Your task to perform on an android device: Open the Toys 'R' Us app and search for Teddy Bear. 
Image 0: 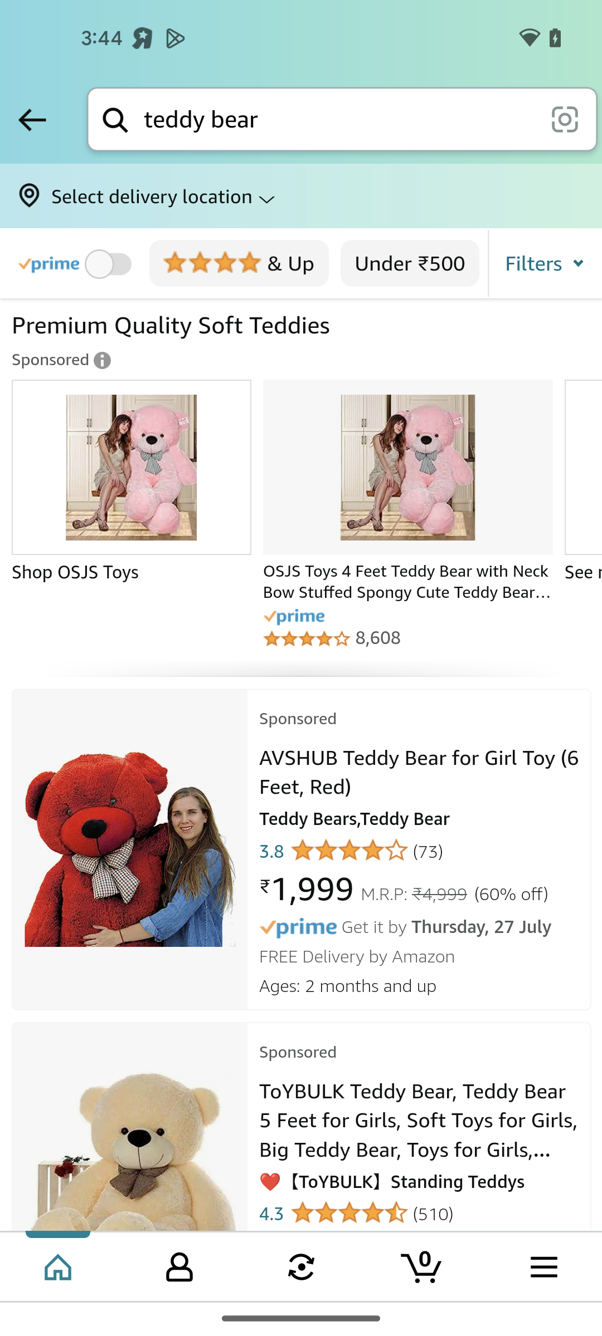
Open the Toys 'R' Us app
Step 0: open app "Toys 'R' Us"
Image 1: 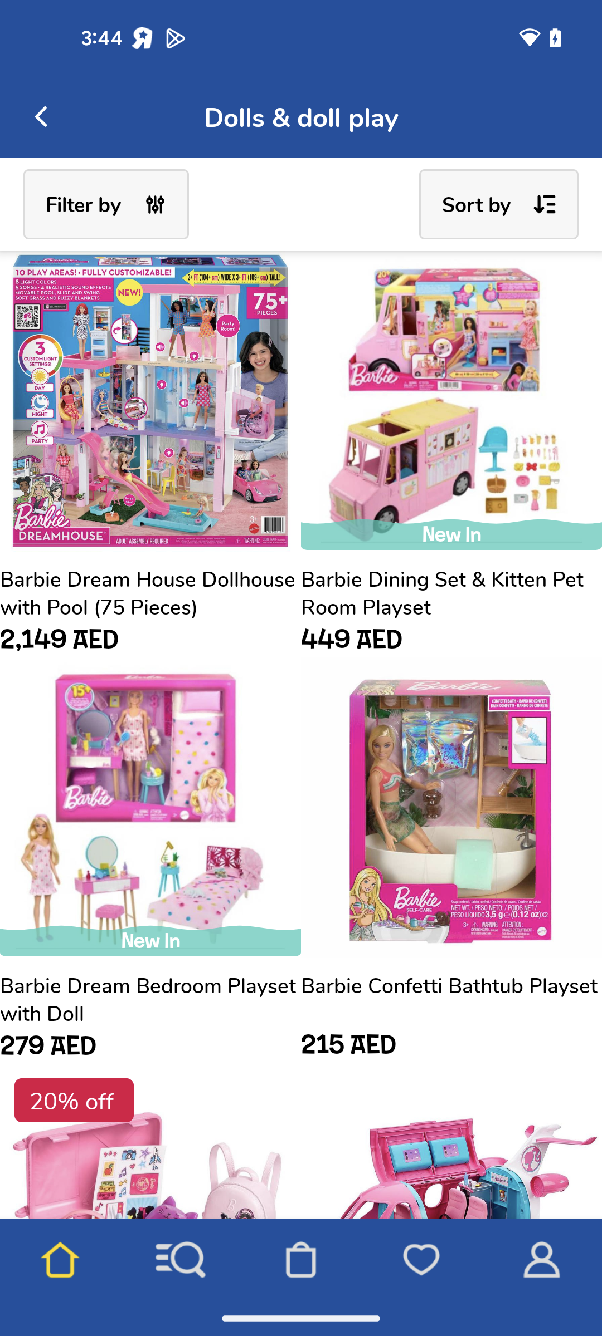
Click on the search section
Step 1: click (181, 1260)
Image 2: 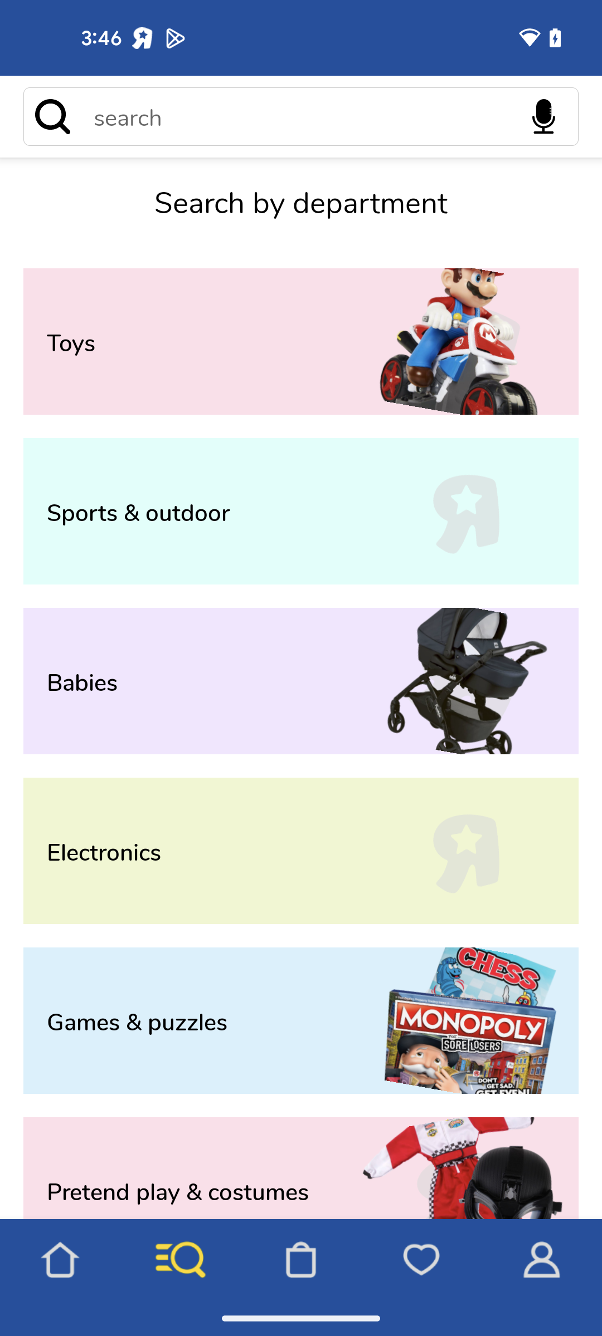
Go to the search bar
Step 2: click (277, 116)
Image 3: 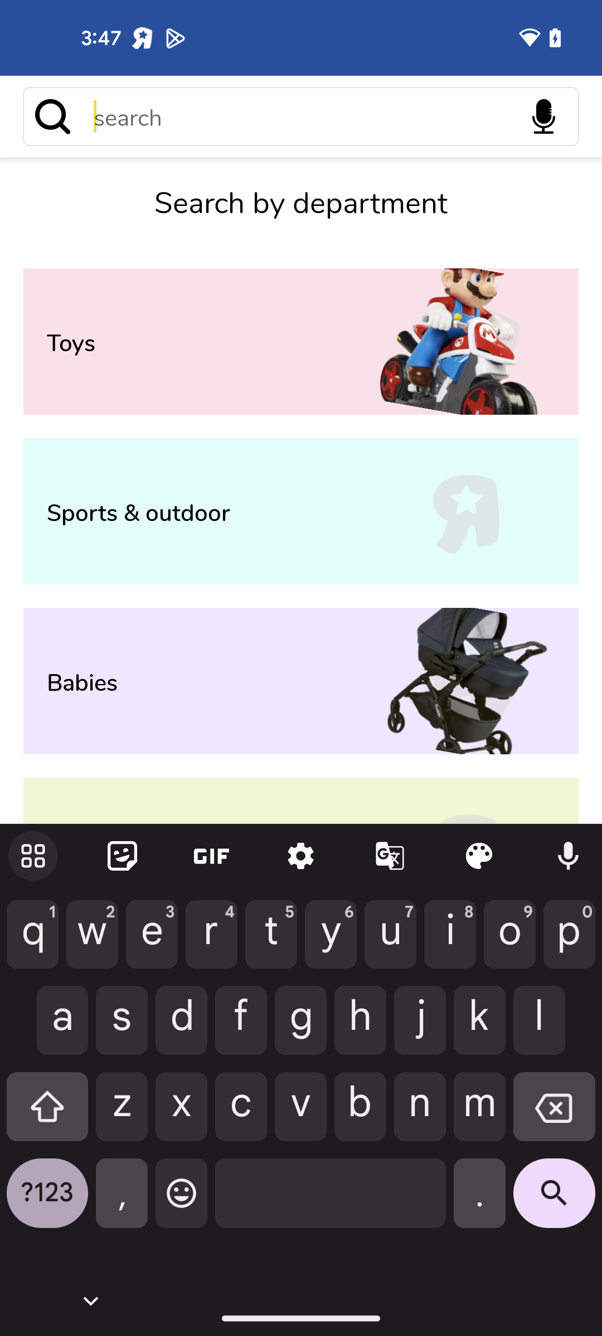
Search for Teddy Bear
Step 3: type "Teddy Bear"
Image 4: 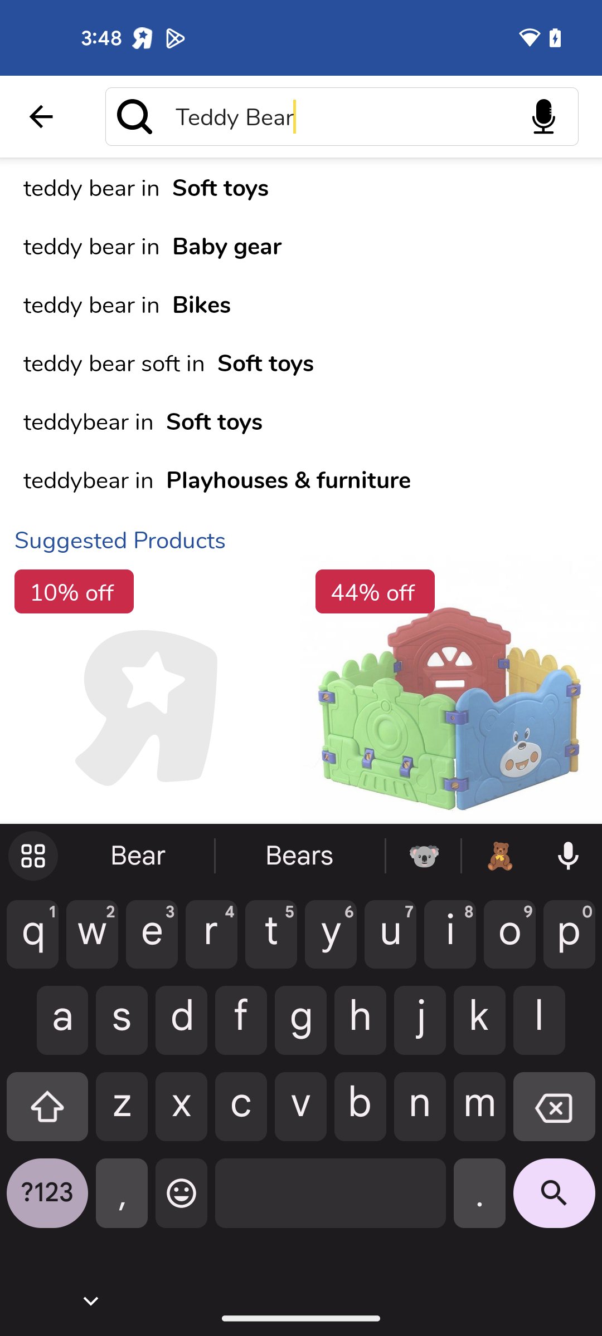
Click on the search icon at the bottom right corner
Step 4: click (554, 1201)